Your task to perform on an android device:  Open City Mapper aap search bus for las vegas strip to las vegas convention center on 12th August at 3 p.m. 
Image 0: 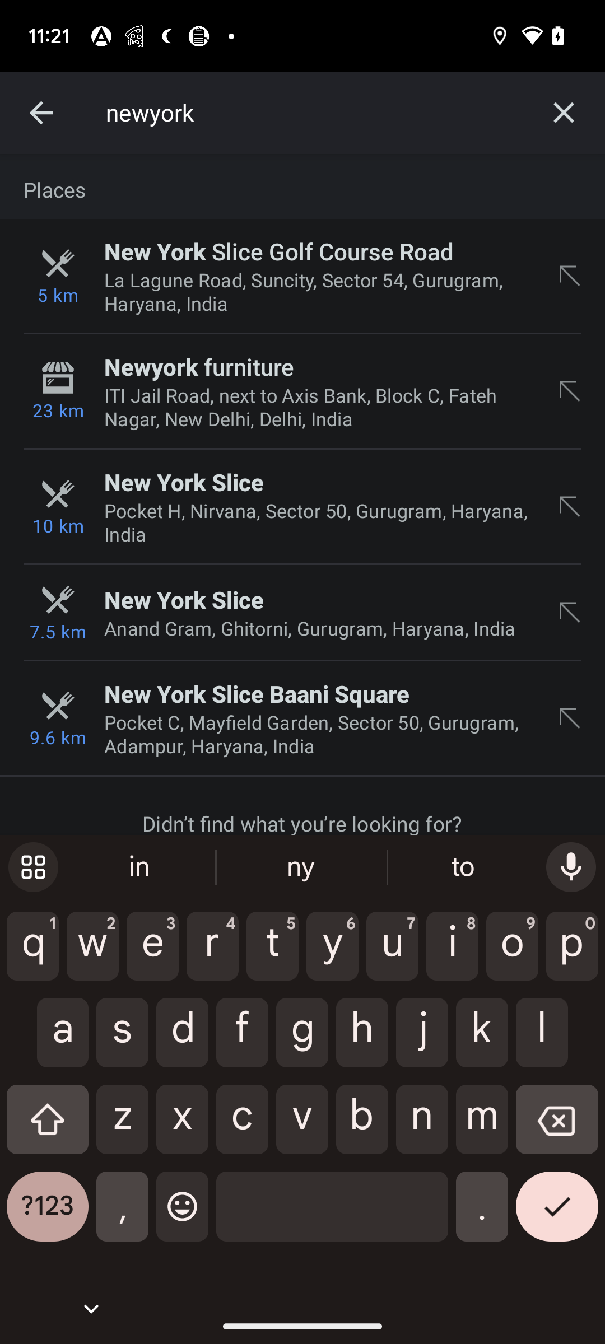
open city Mapper app
Step 0: open app "Citymapper"
Image 1: 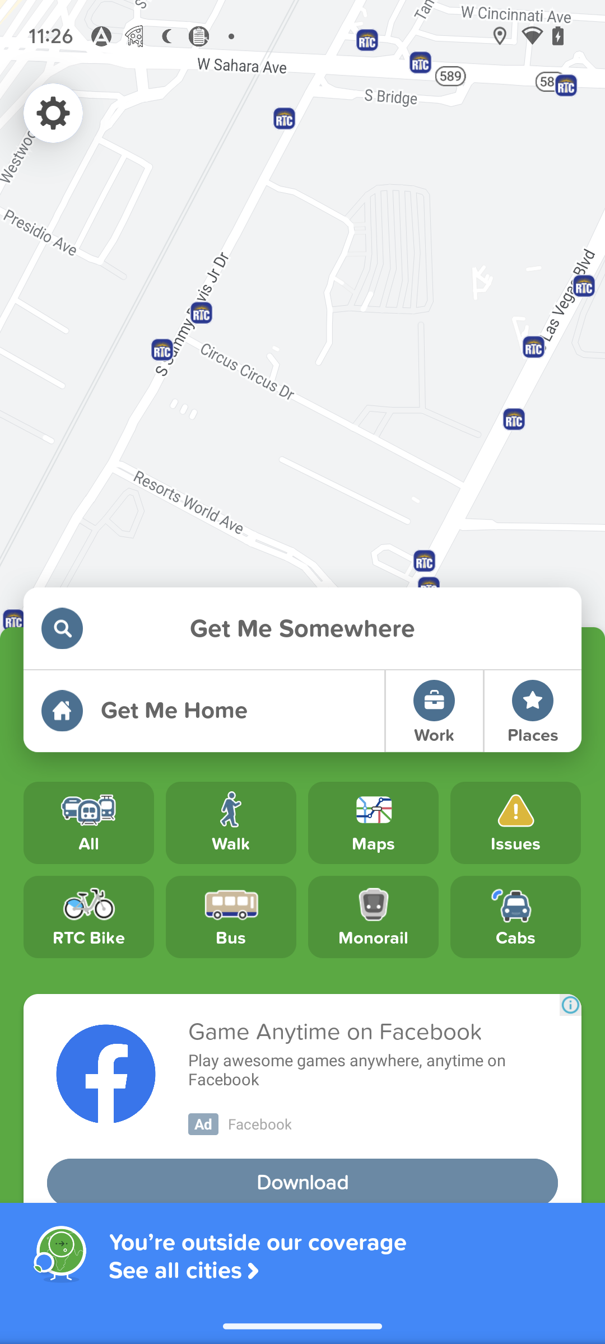
click on get me somewhere search bar
Step 1: click (302, 629)
Image 2: 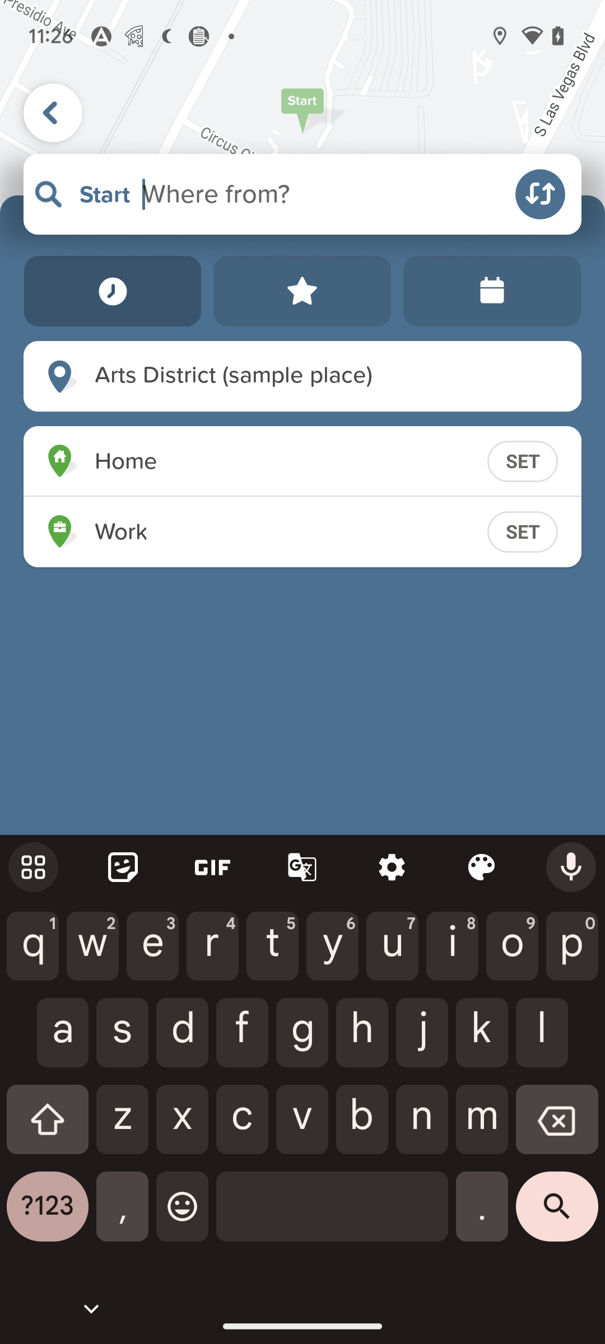
search las vegas strip
Step 2: type "las vegas strip"
Image 3: 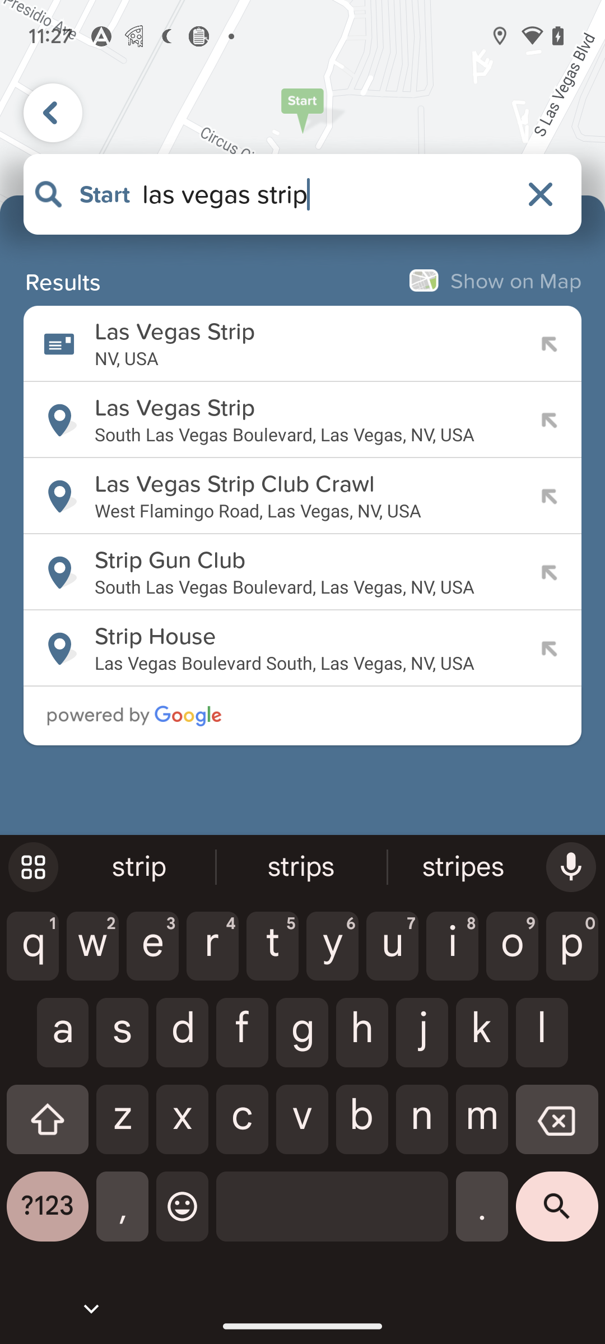
click on the first search result
Step 3: click (294, 332)
Image 4: 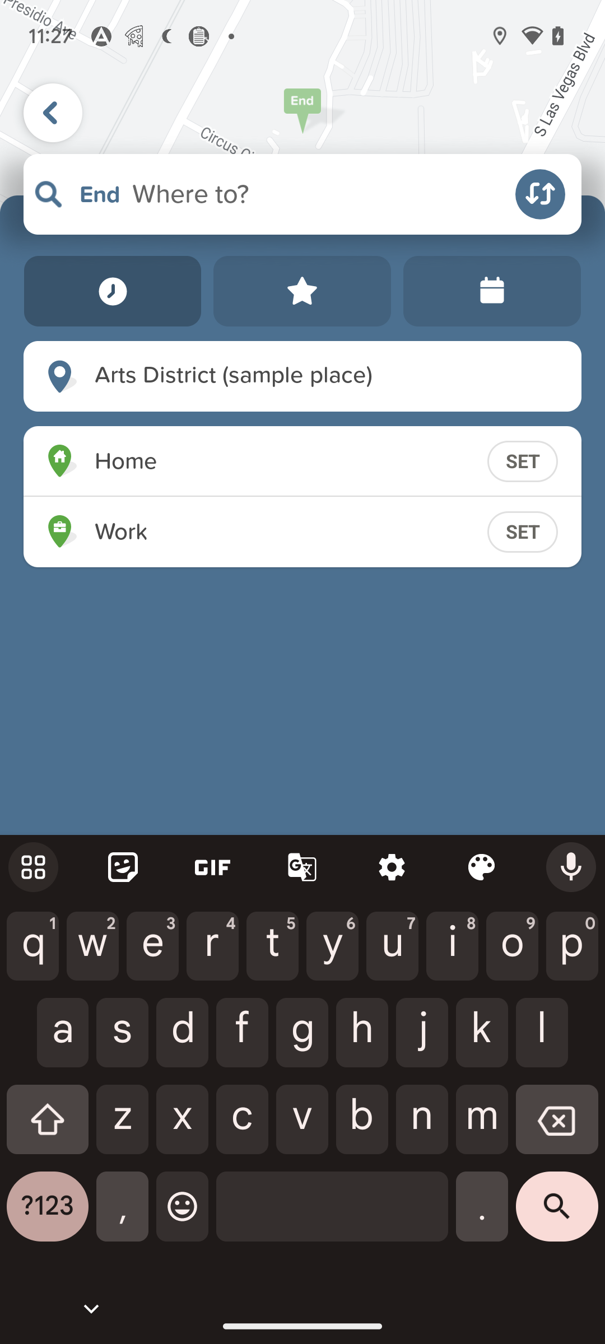
search las vegas convention center
Step 4: type "Las Vegas Convention center"
Image 5: 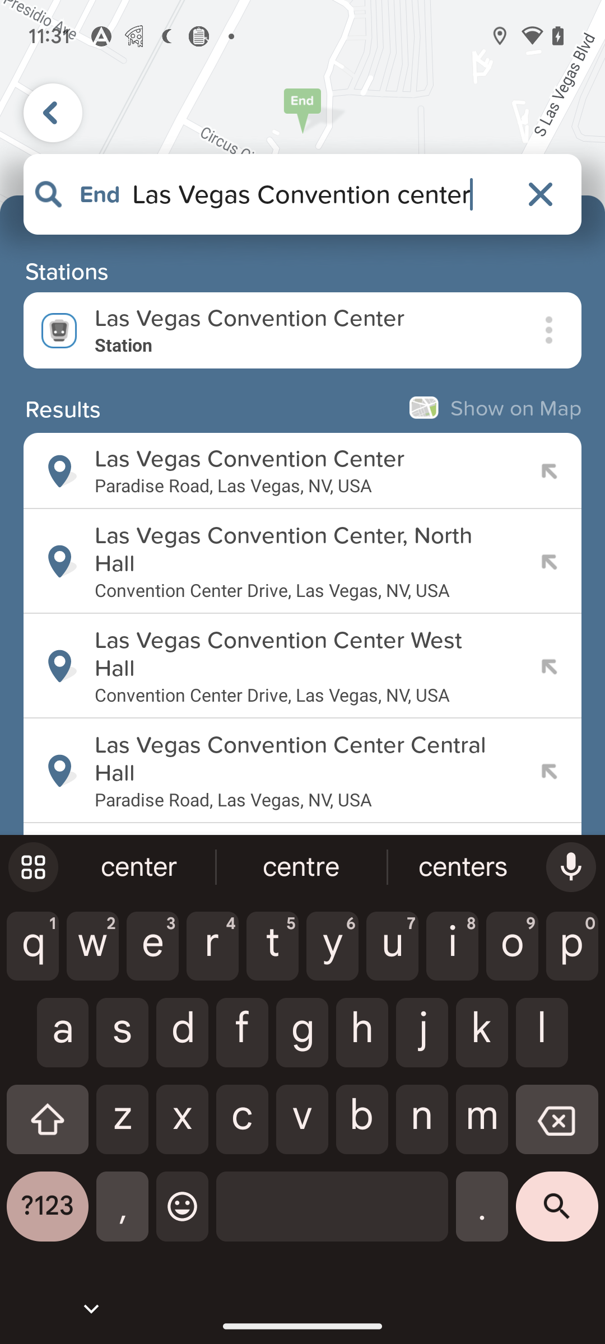
click on the first search result
Step 5: click (294, 459)
Image 6: 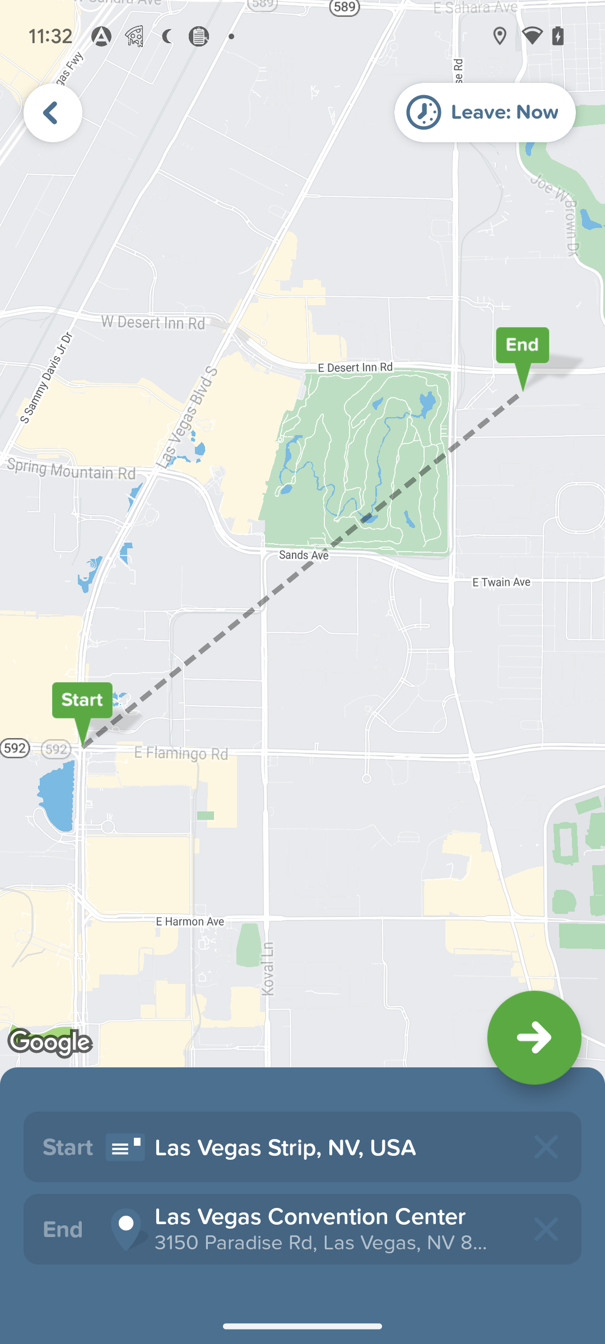
click on the leave now button at the top right corner of the screen
Step 6: click (482, 112)
Image 7: 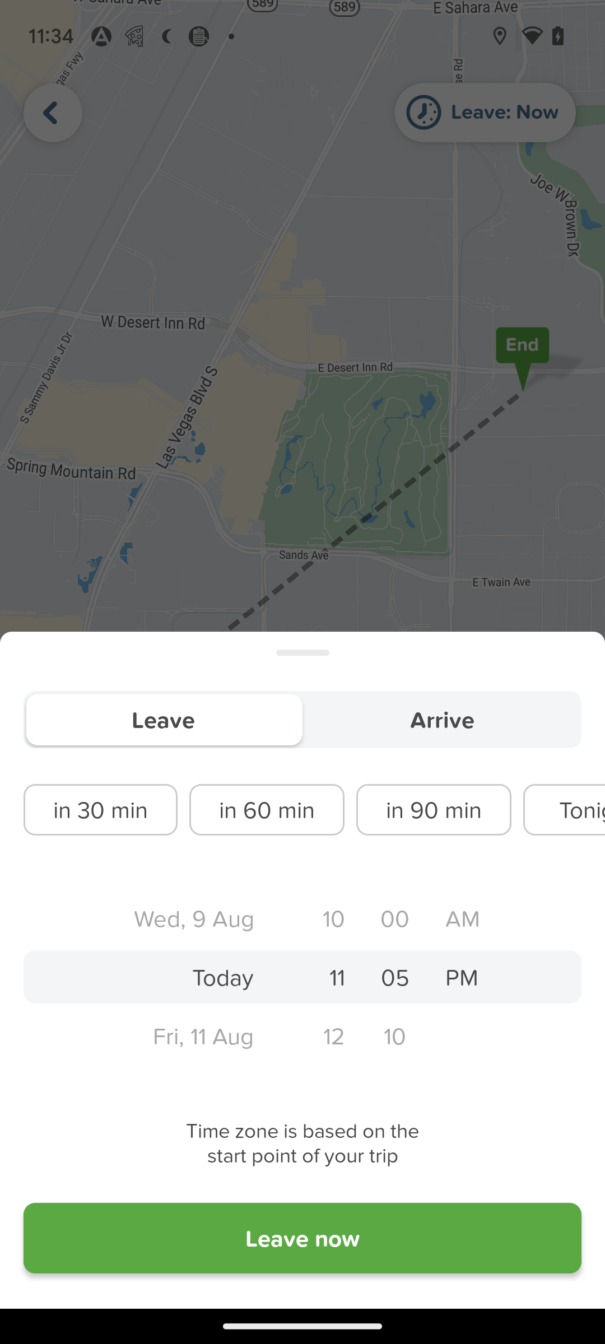
swipe down to set the hour as 3
Step 7: scroll down
Image 8: 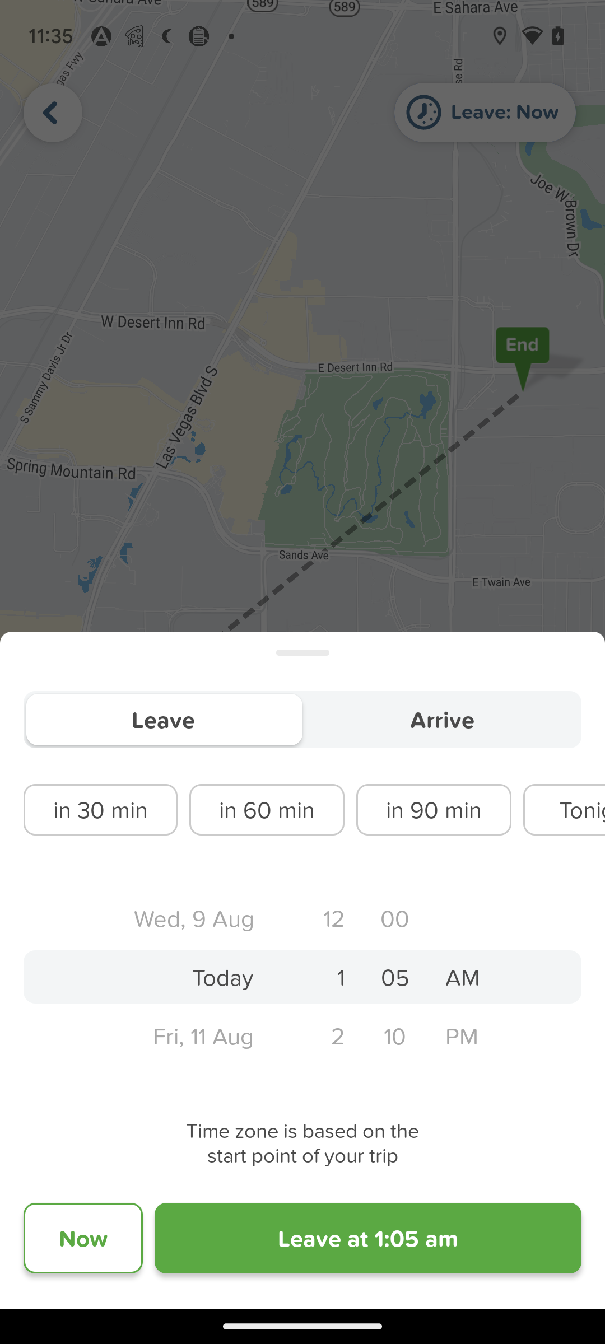
swipe down to set the hour as 3
Step 8: scroll down
Image 9: 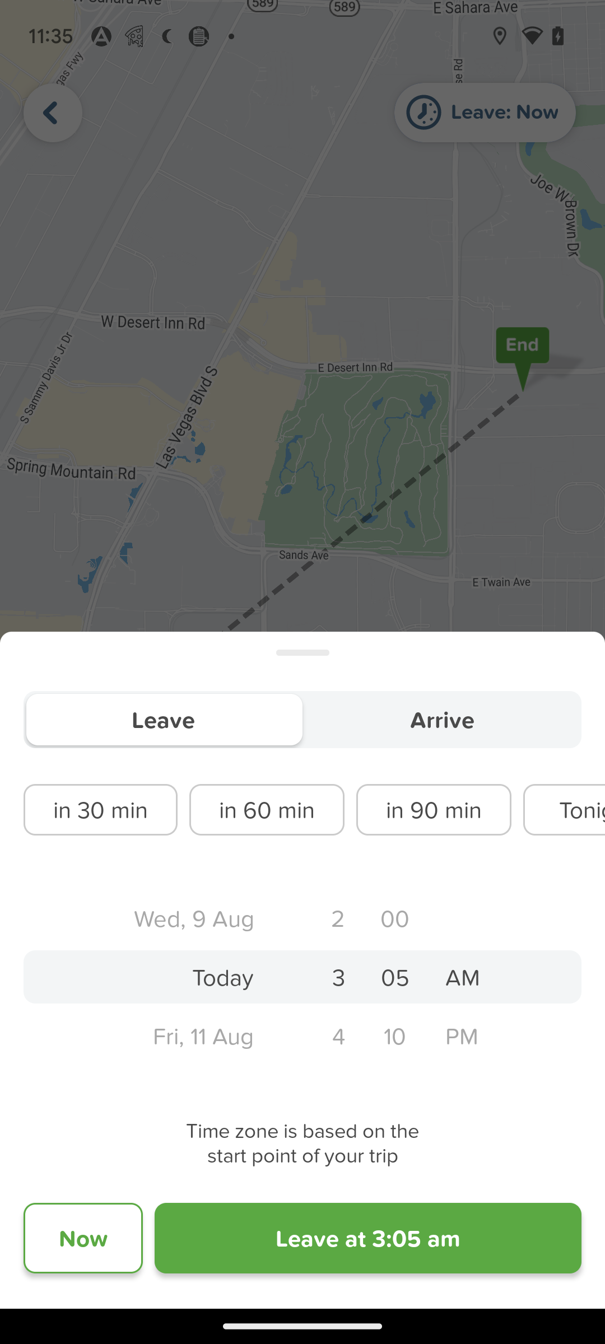
swipe down to set minute as 00
Step 9: scroll up
Image 10: 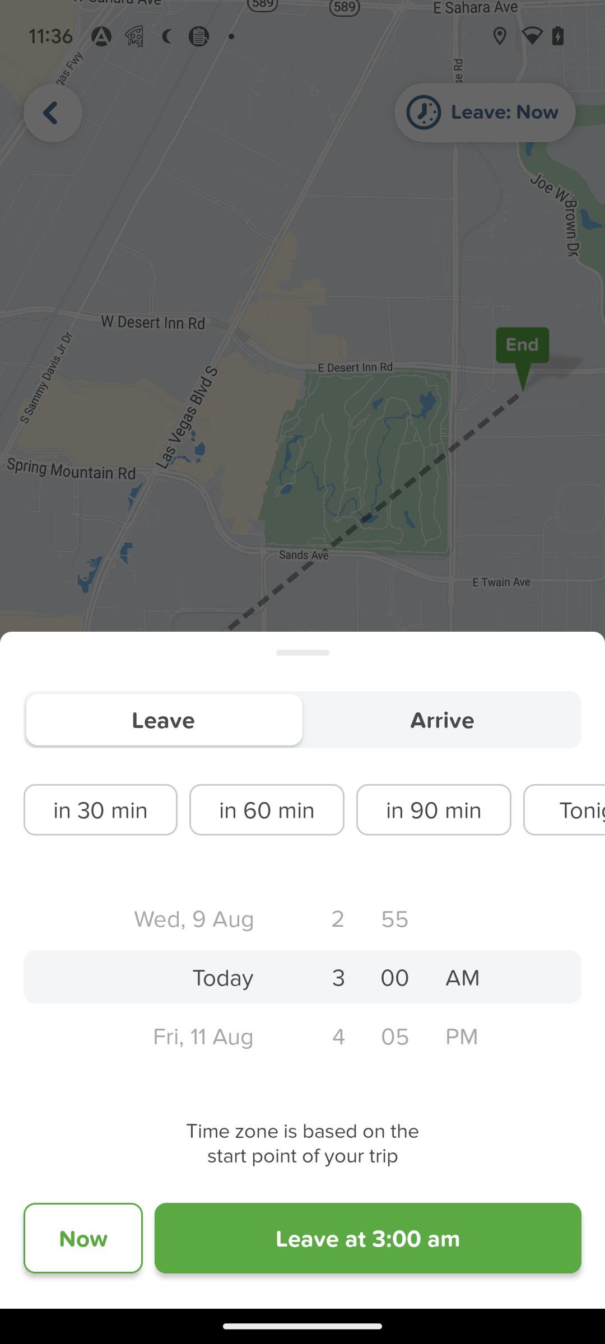
swipe up to set AM as Pm
Step 10: scroll down
Image 11: 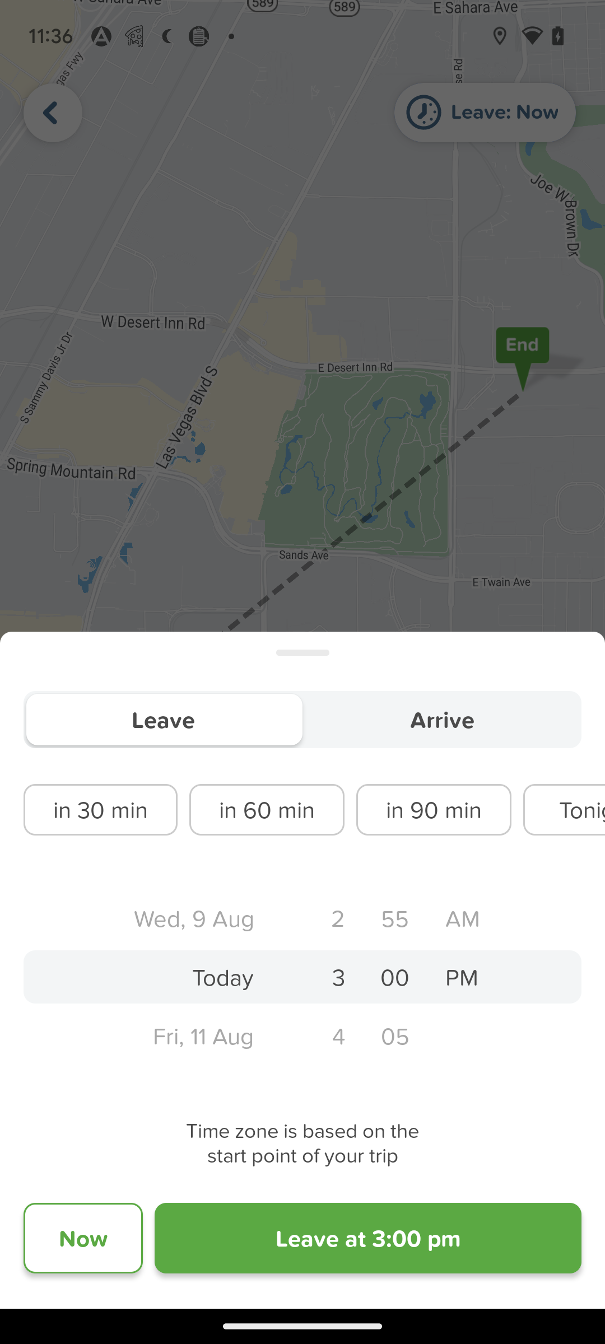
swipe right to left to view the option
Step 11: scroll right
Image 12: 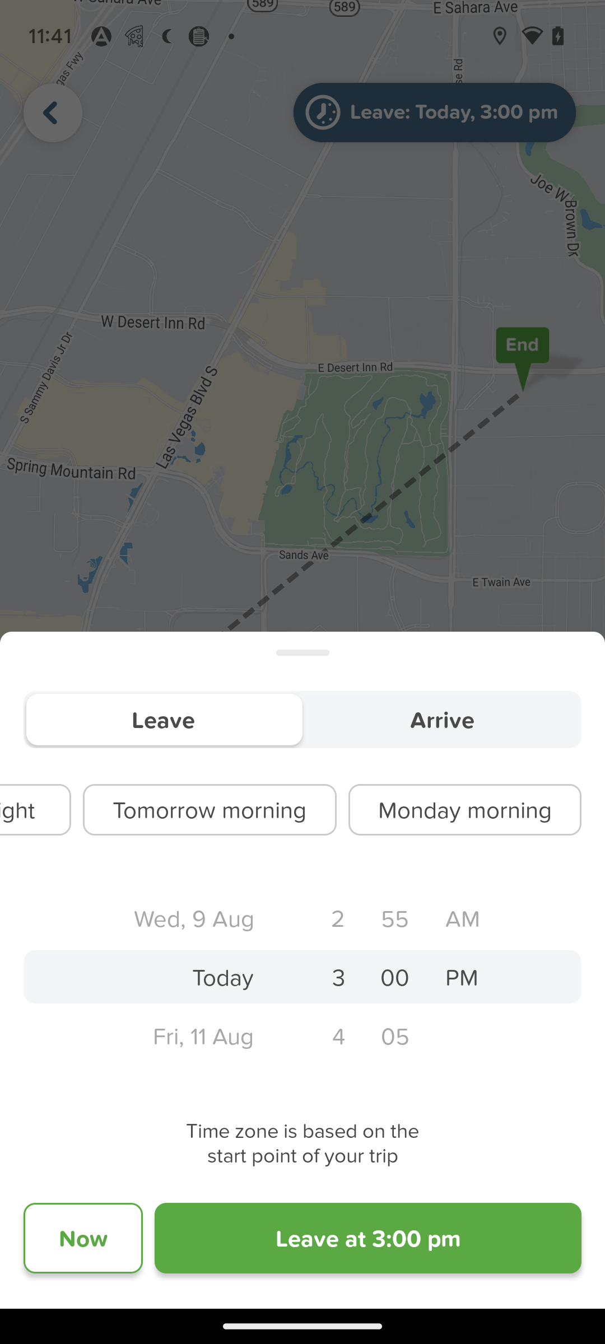
swipe right to left to view the option
Step 12: wait
Image 13: 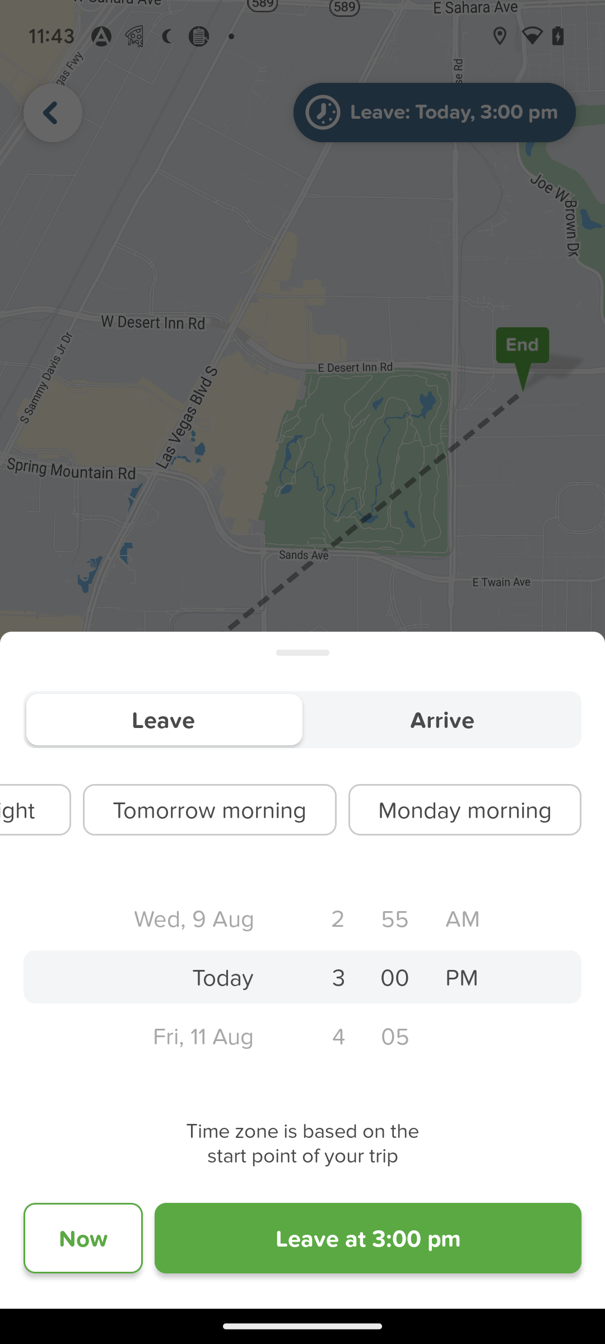
click on leave at 3:00 pm button
Step 13: click (368, 1238)